Your task to perform on an android device: Export the contact to my phone storage from the Contacts app.
Image 1: 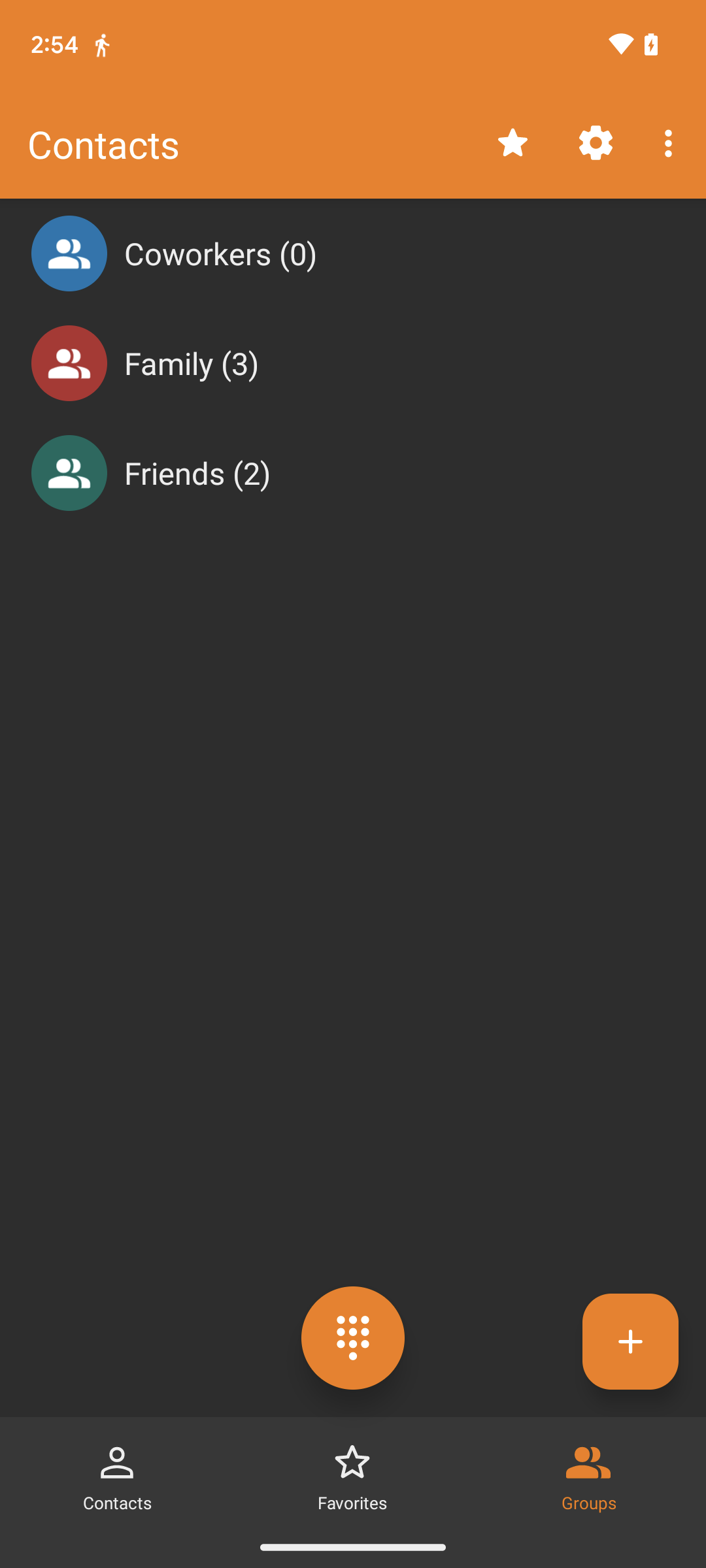
Click on the three dot menu at the top-right of the screen.
Step 1: click (671, 142)
Image 2: 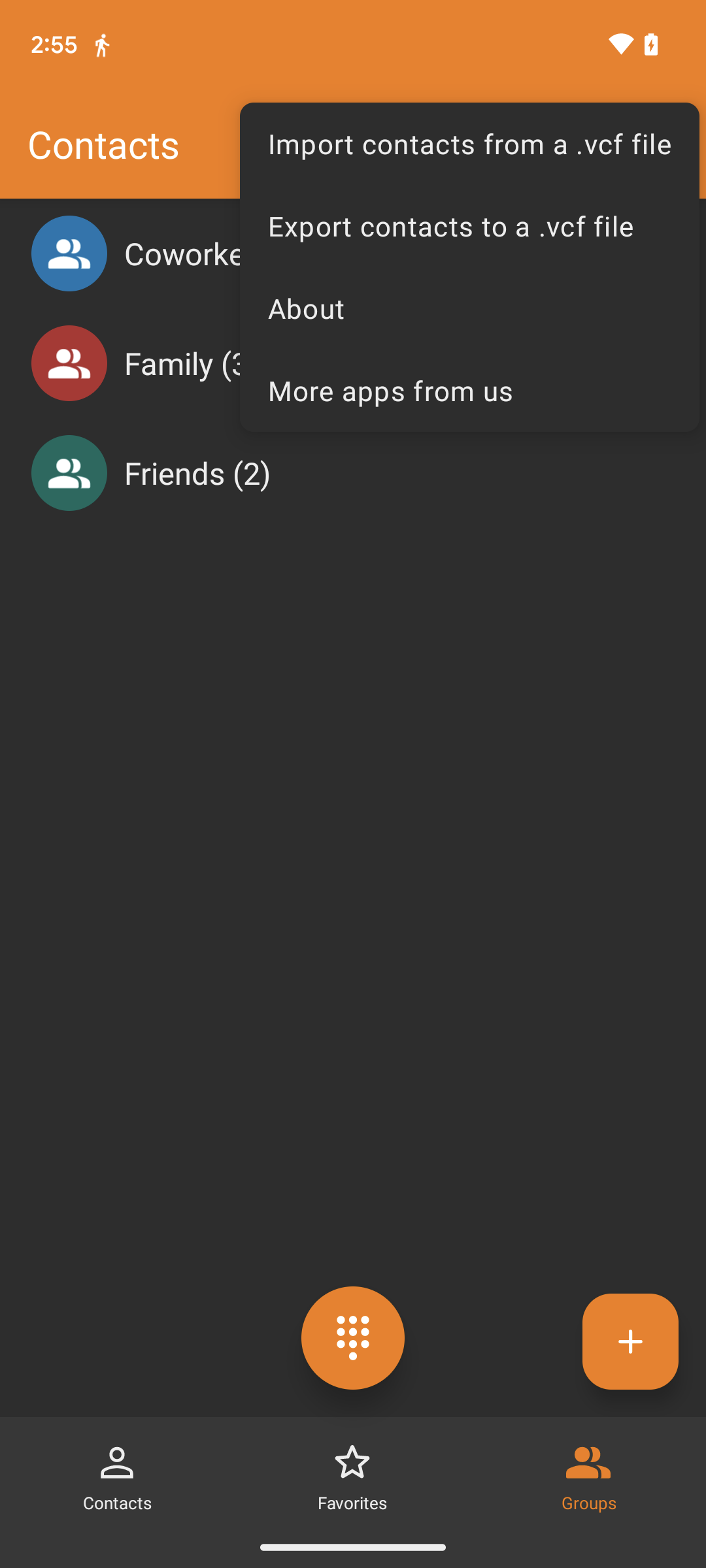
Click on the Export contacts to a .vcf file.
Step 2: click (469, 225)
Image 3: 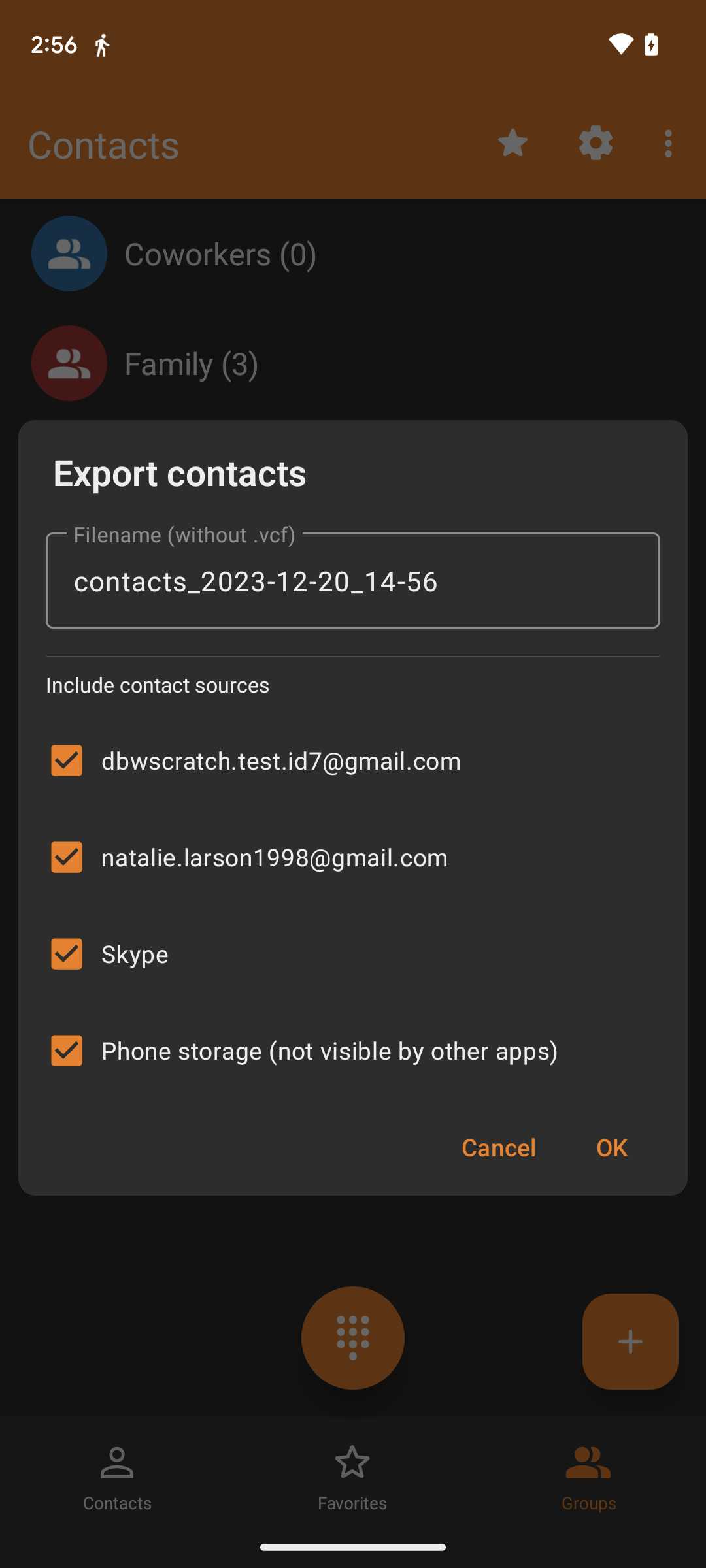
Click on OK.
Step 3: click (611, 1147)